Your task to perform on an android device: I travelled with British Airways regularly and like their service, so look up the flight details in the booking.com app and sort by the cheapest direct flights from both sides.
Image 0: 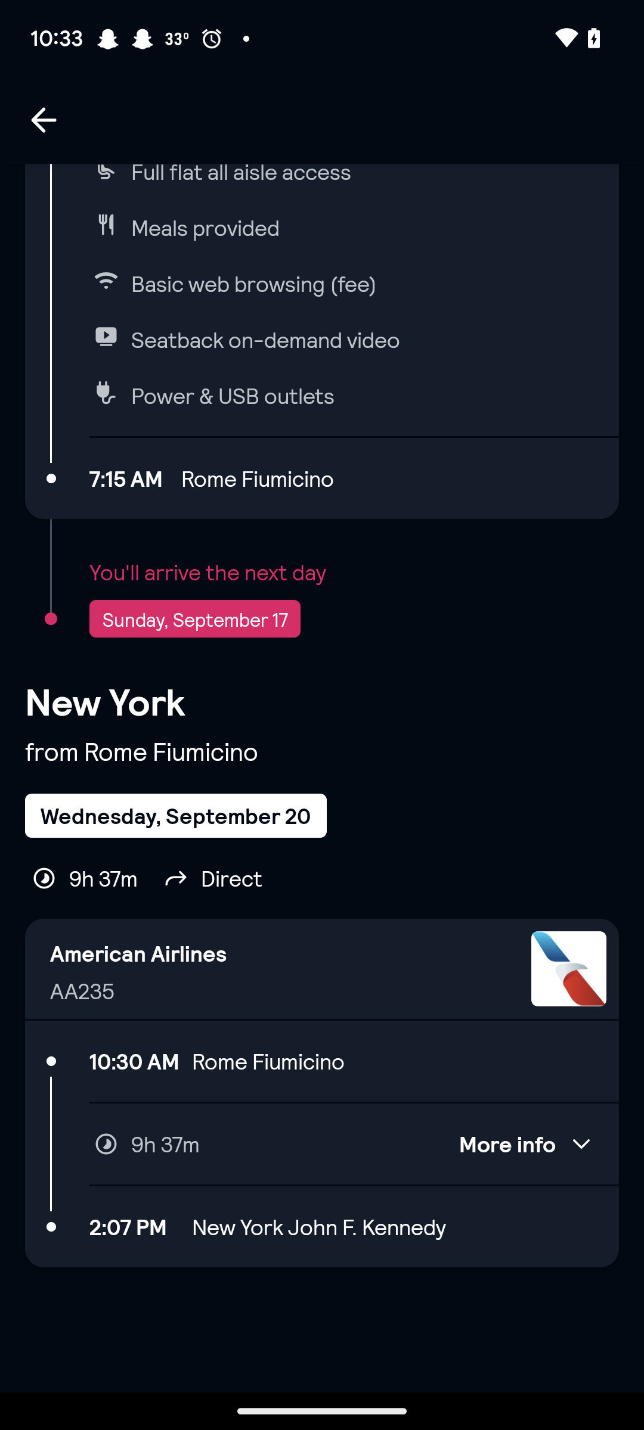
Open the booking.com app
Step 0: open app "Booking.com"
Image 1: 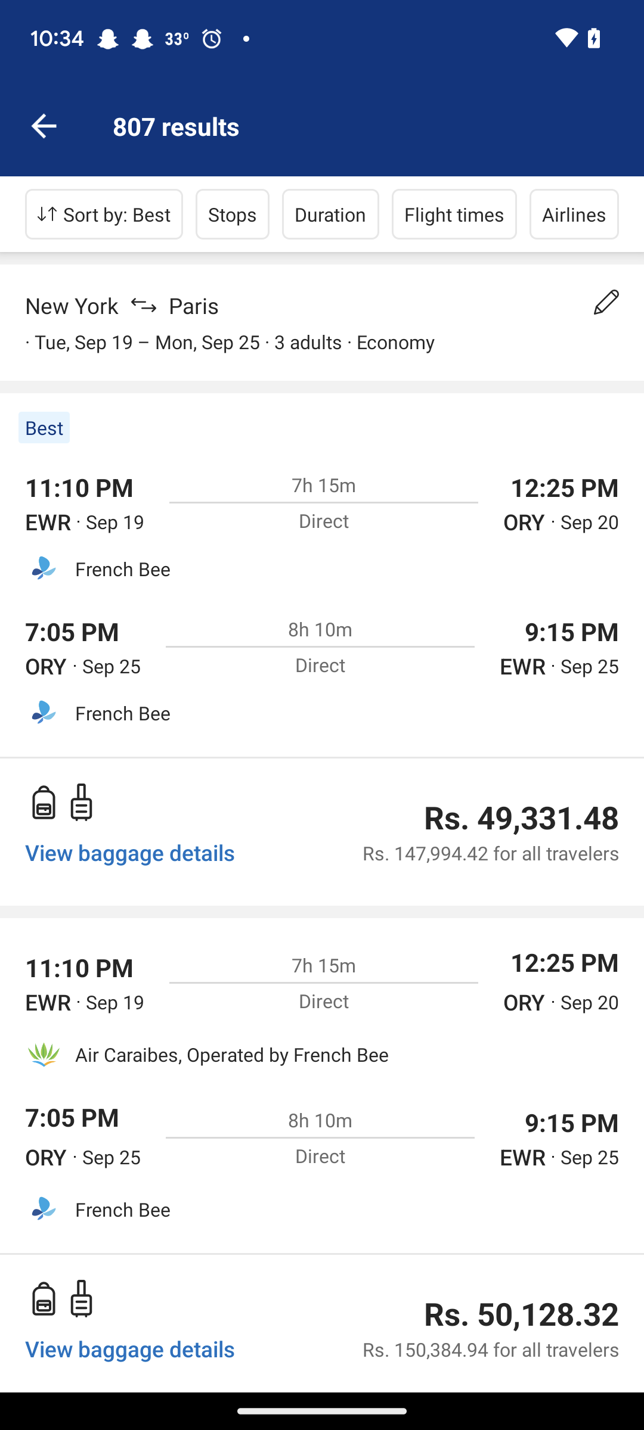
Click on the sort by section at the top of the screen
Step 1: click (104, 214)
Image 2: 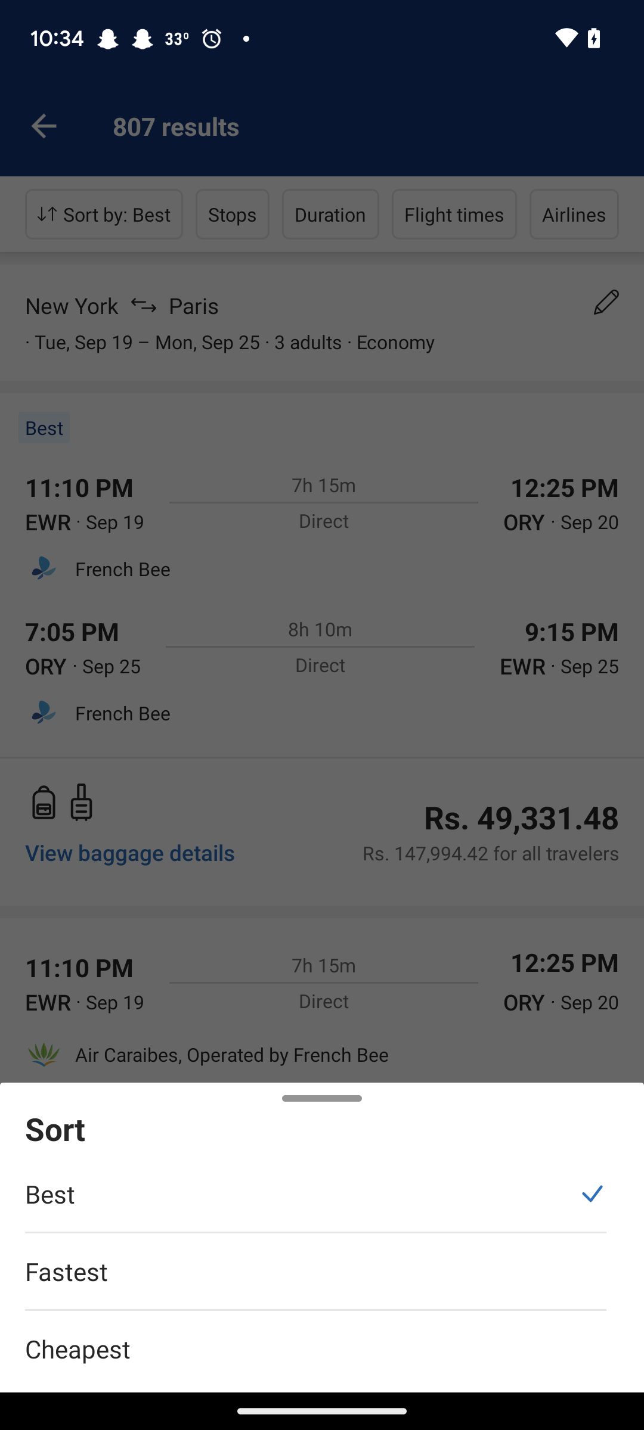
Click on the cheapest option
Step 2: click (315, 1348)
Image 4: 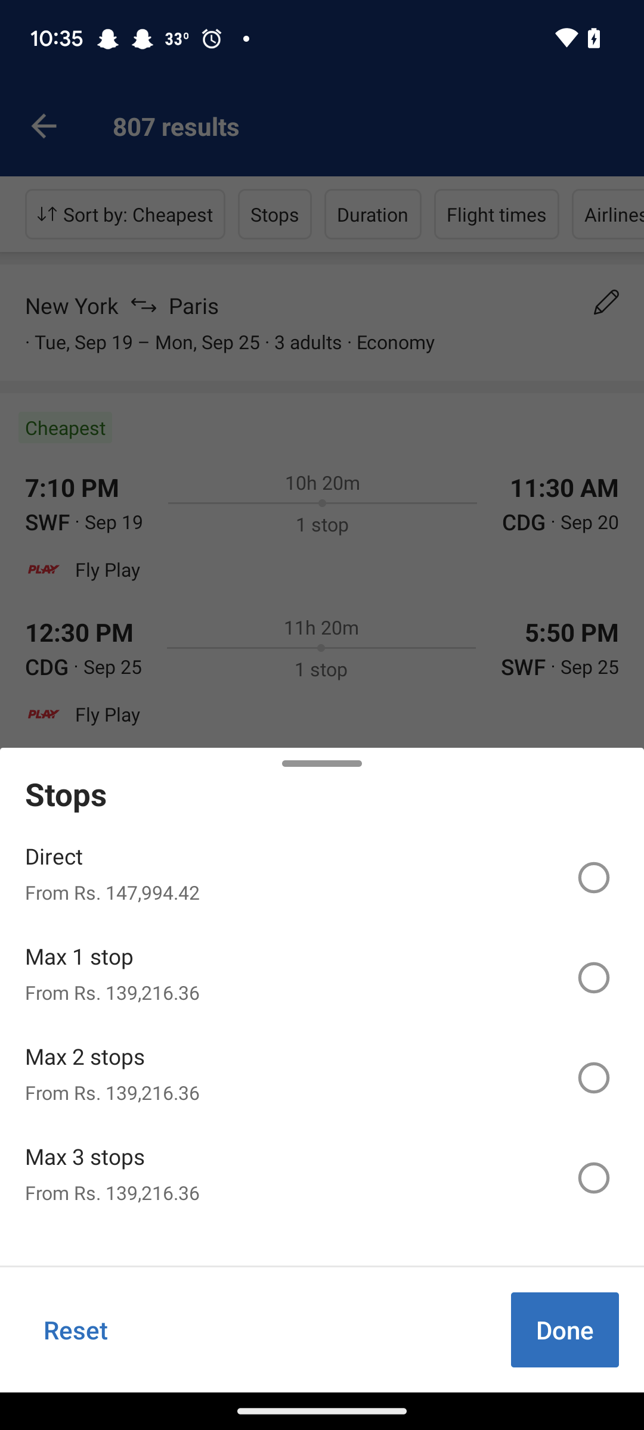
Click on the direct option
Step 4: click (593, 877)
Image 5: 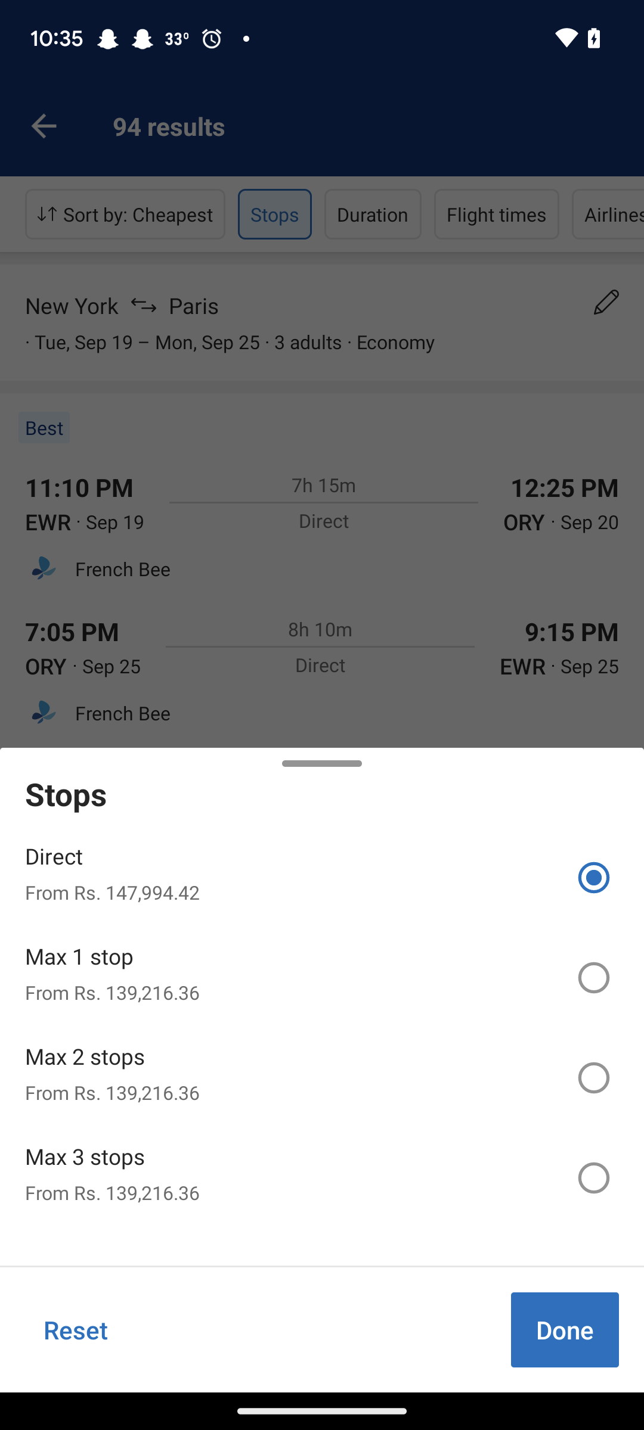
Click on the done button
Step 5: click (565, 1330)
Image 6: 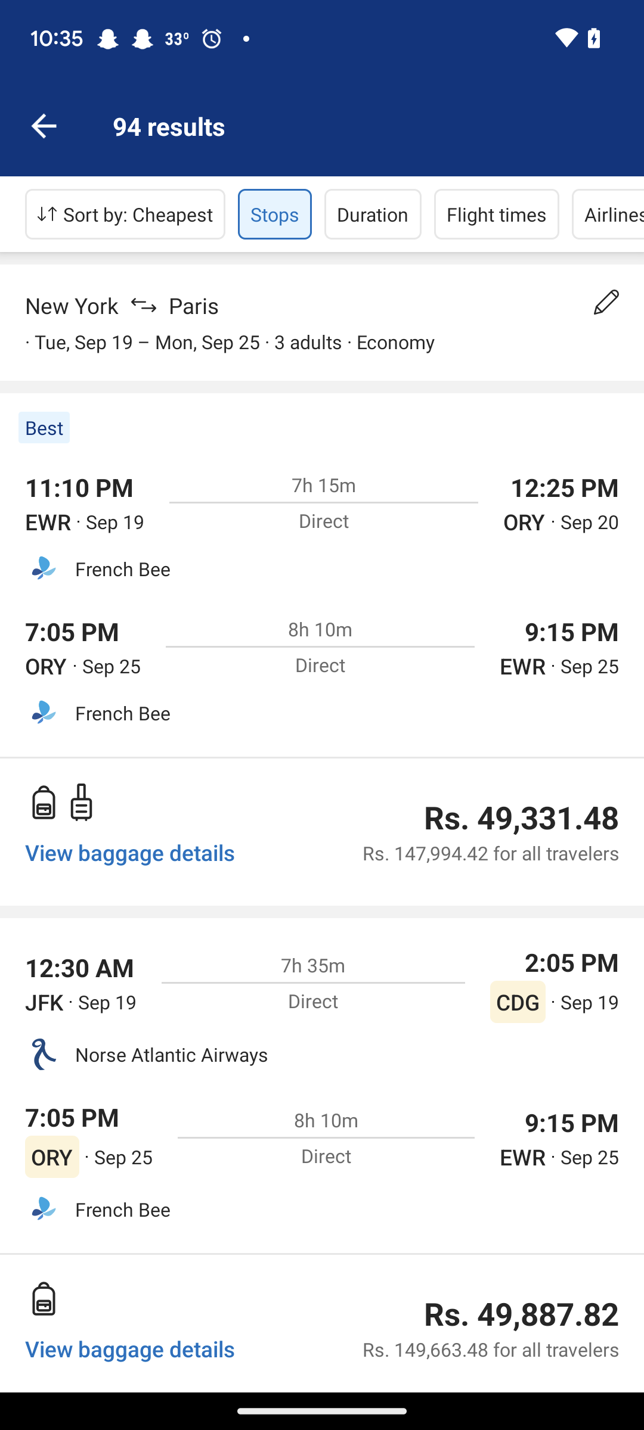
Click on the airlines section at the top of the screen
Step 6: click (608, 214)
Image 7: 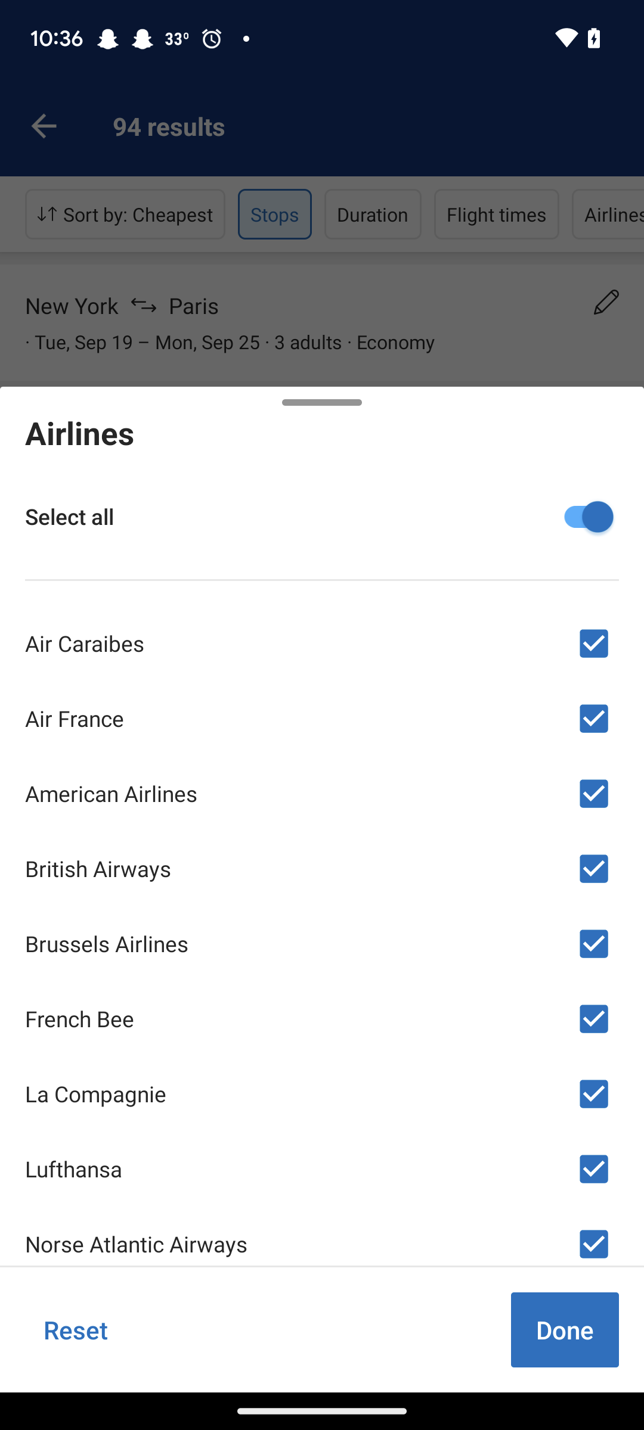
Click on the switch icon next to the select all
Step 7: click (322, 516)
Image 8: 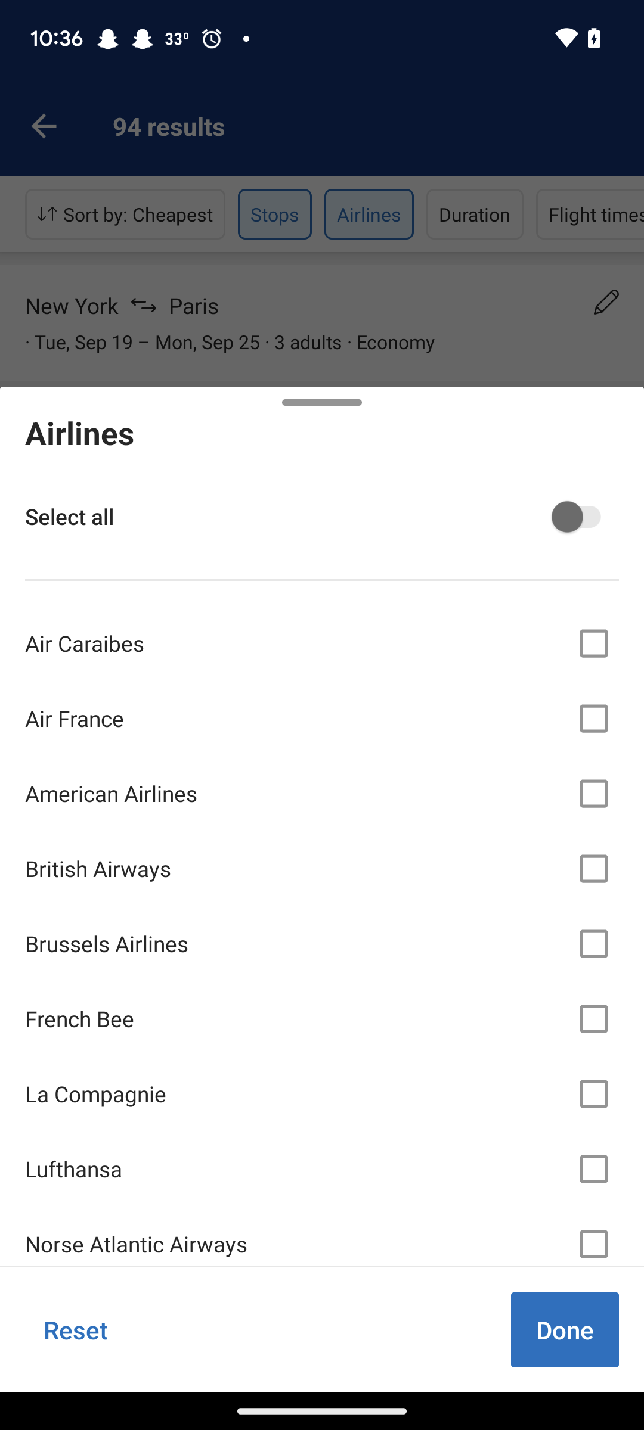
Select the British Airways Airlines
Step 8: click (593, 869)
Image 9: 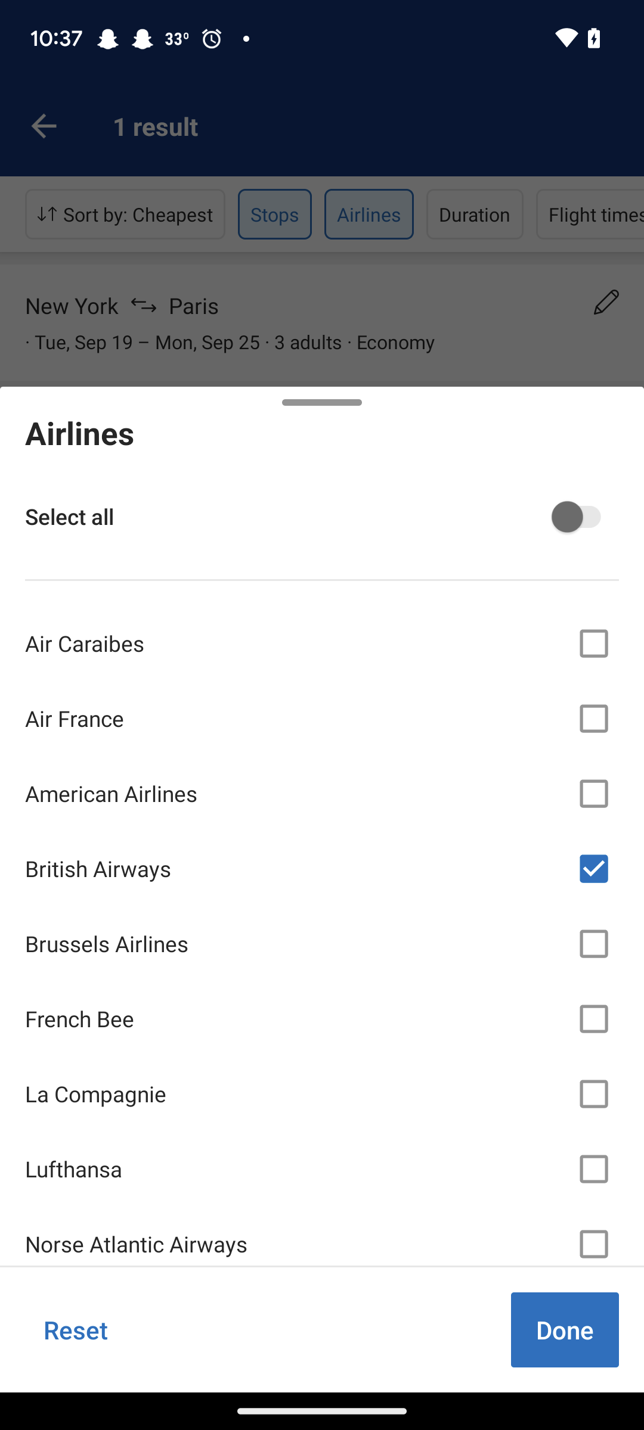
Click on the Done button
Step 9: click (565, 1330)
Image 10: 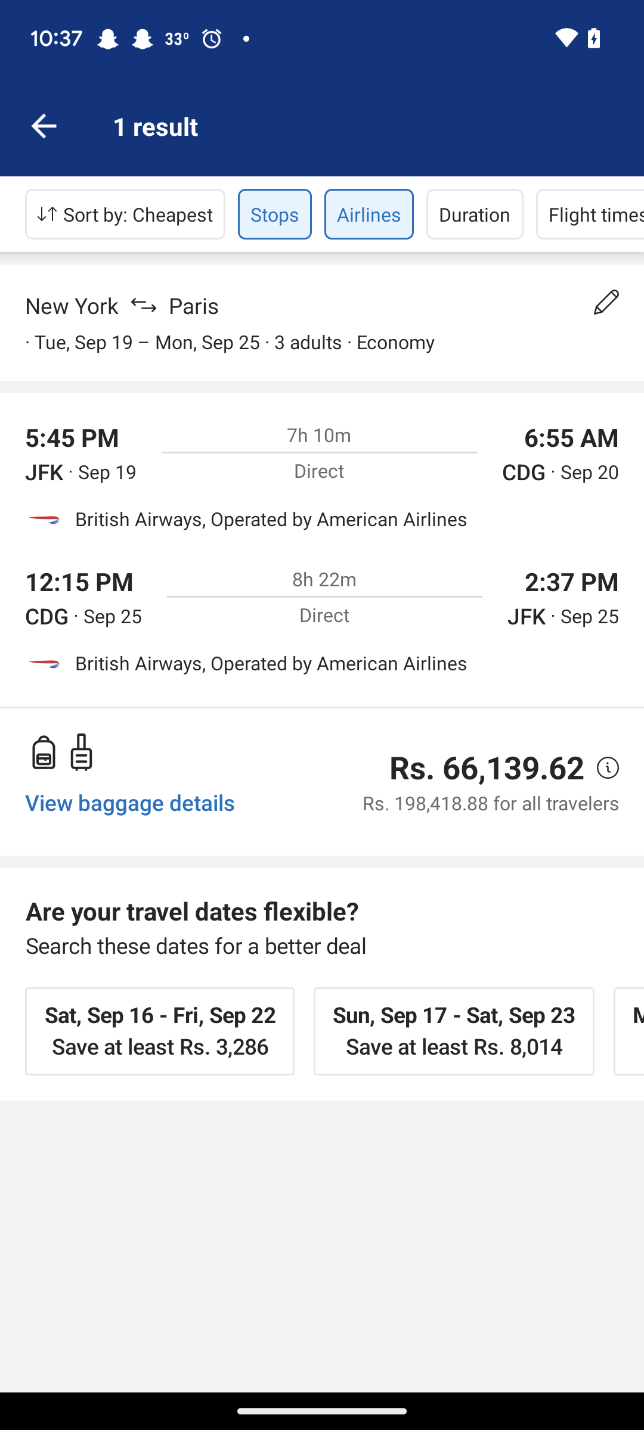
Open the suggested result
Step 10: click (322, 624)
Image 11: 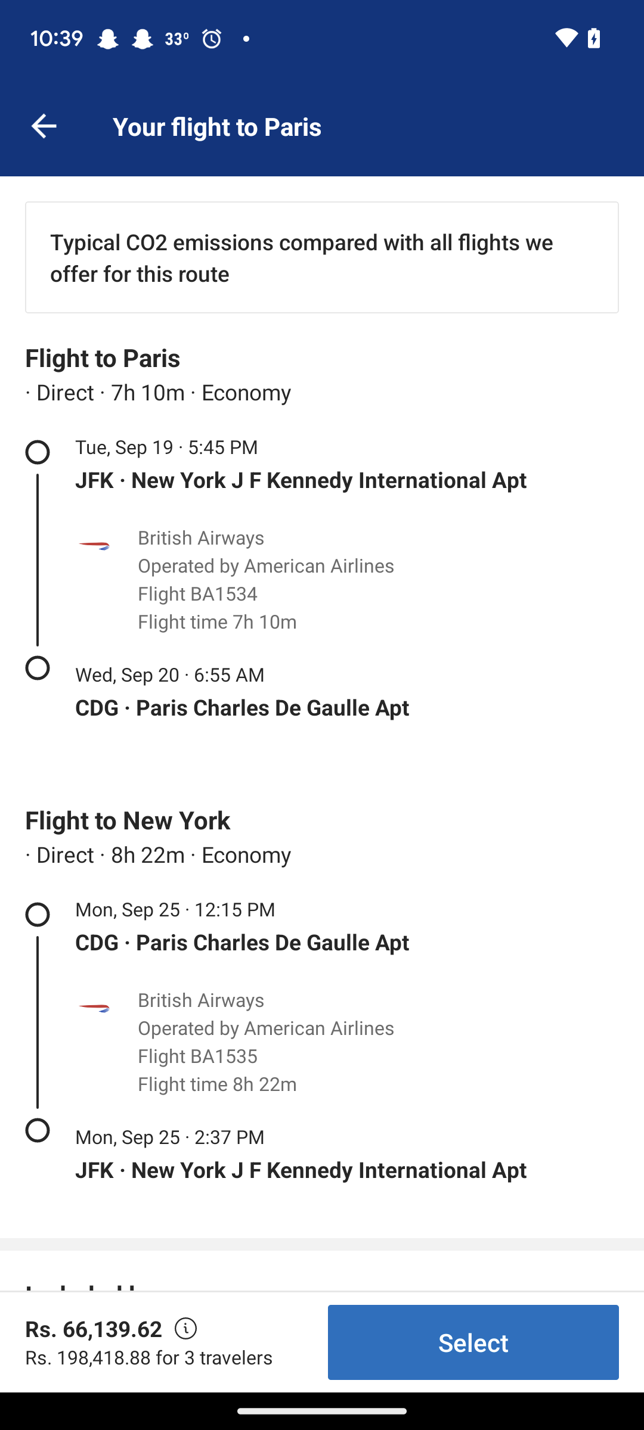
Swipe up to view the details
Step 11: scroll down
Image 12: 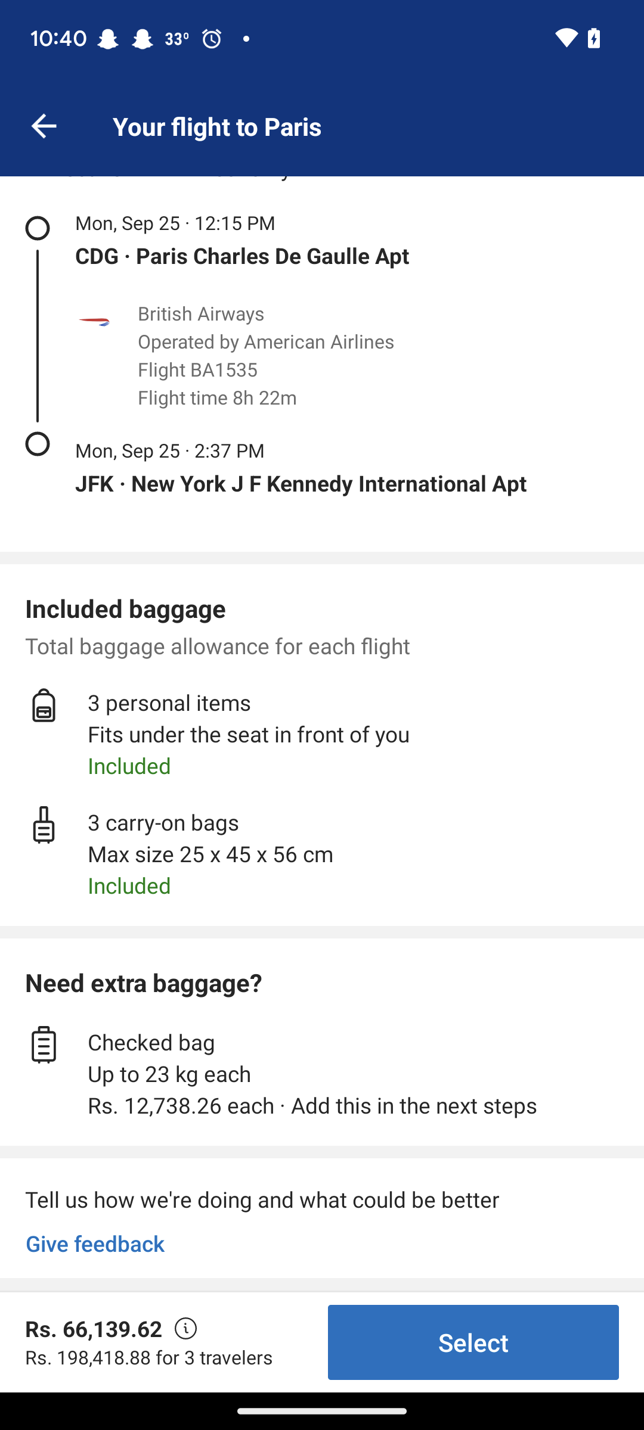
Click on the "i" icon at the bottom of the screen
Step 12: click (110, 1328)